Your task to perform on an android device: View the claw hammer with wooden handle on the topmost hardware app.
Image 0: 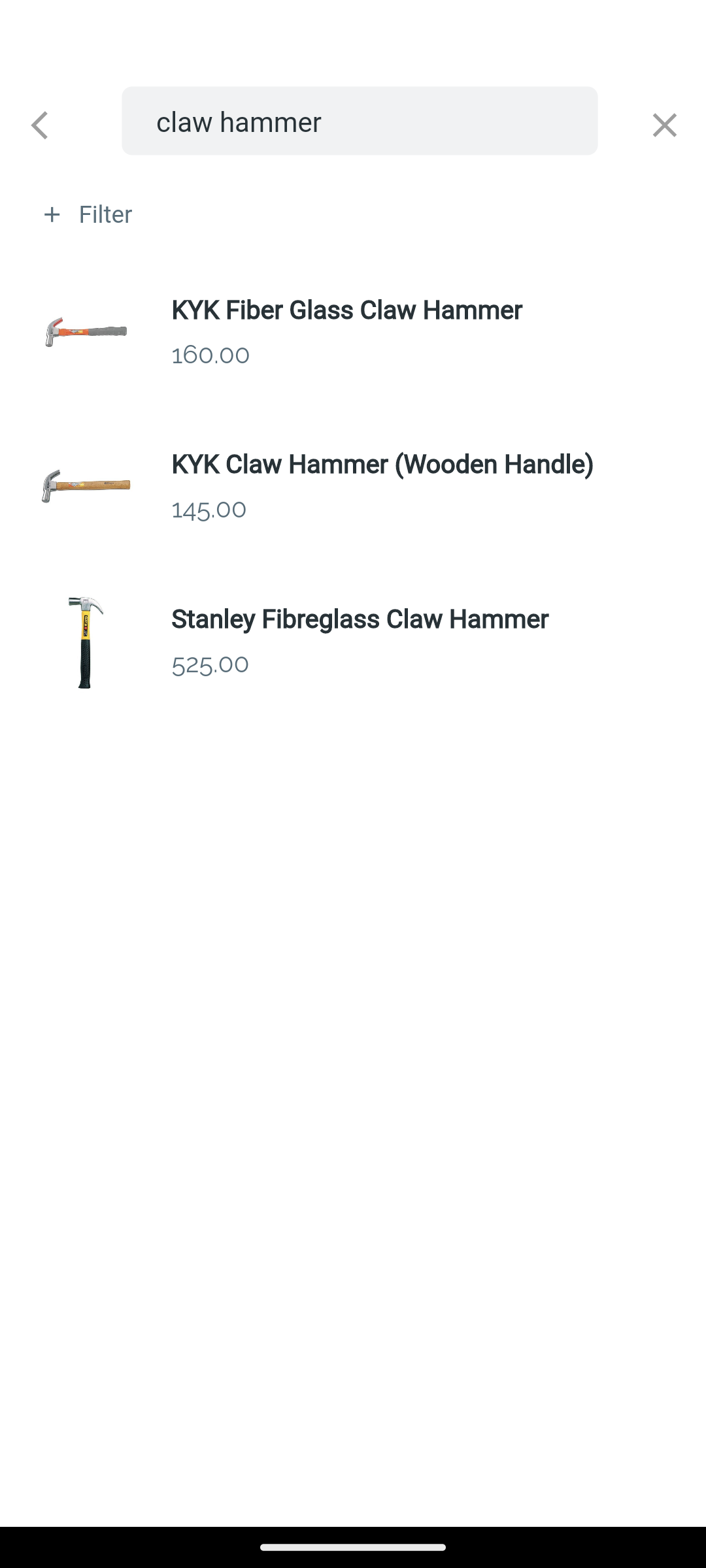
Click on the second option in the middle of the screen.
Step 0: click (353, 487)